Your task to perform on an android device: Share the Anuj's birthday event with dbwscratch.test.id10@gmail.com through the Gmail App
Image 0: 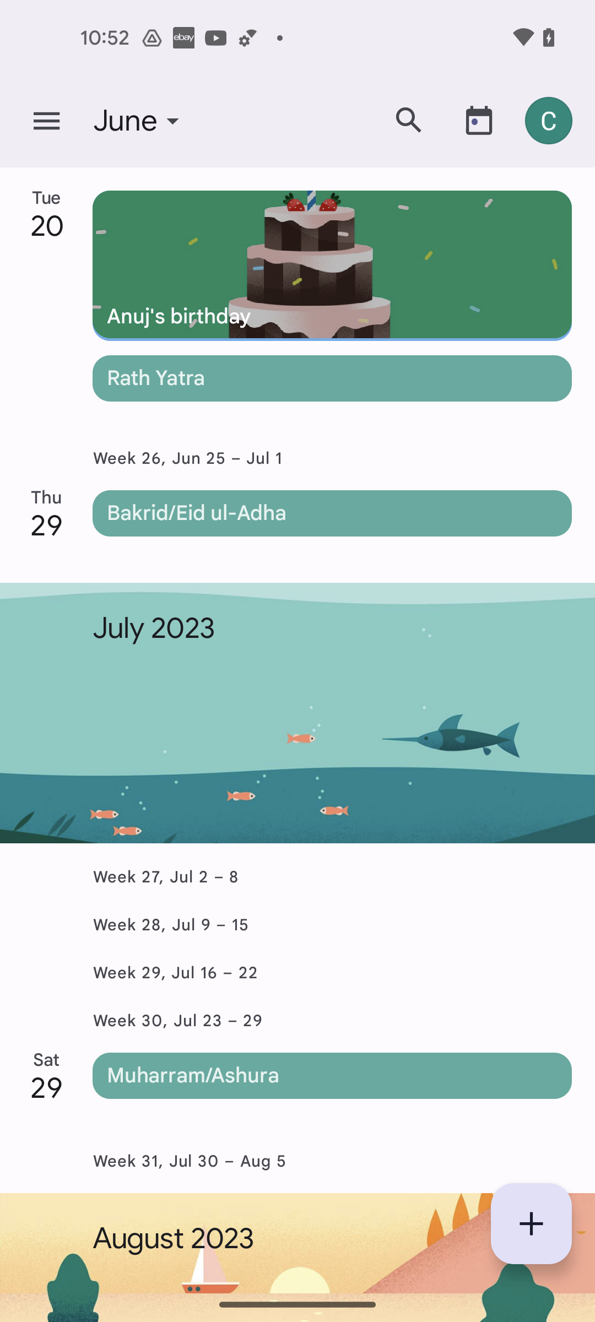
Scroll up to view events
Step 0: scroll up
Image 2: 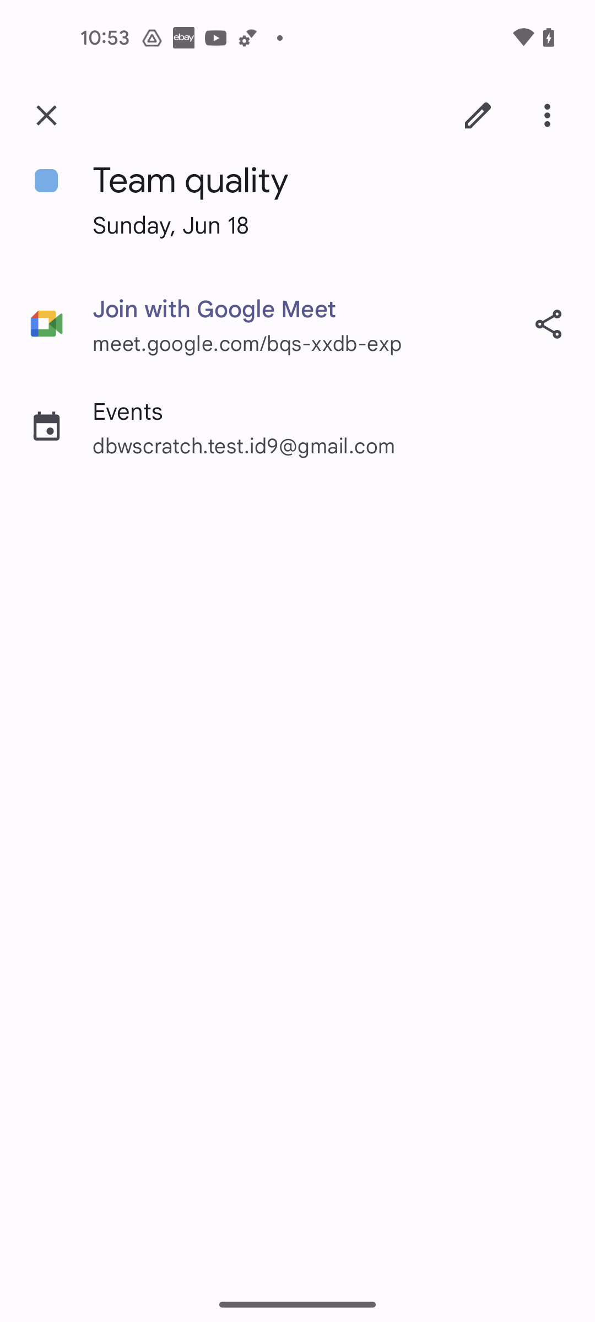
Click on the share icon
Step 2: click (548, 324)
Image 3: 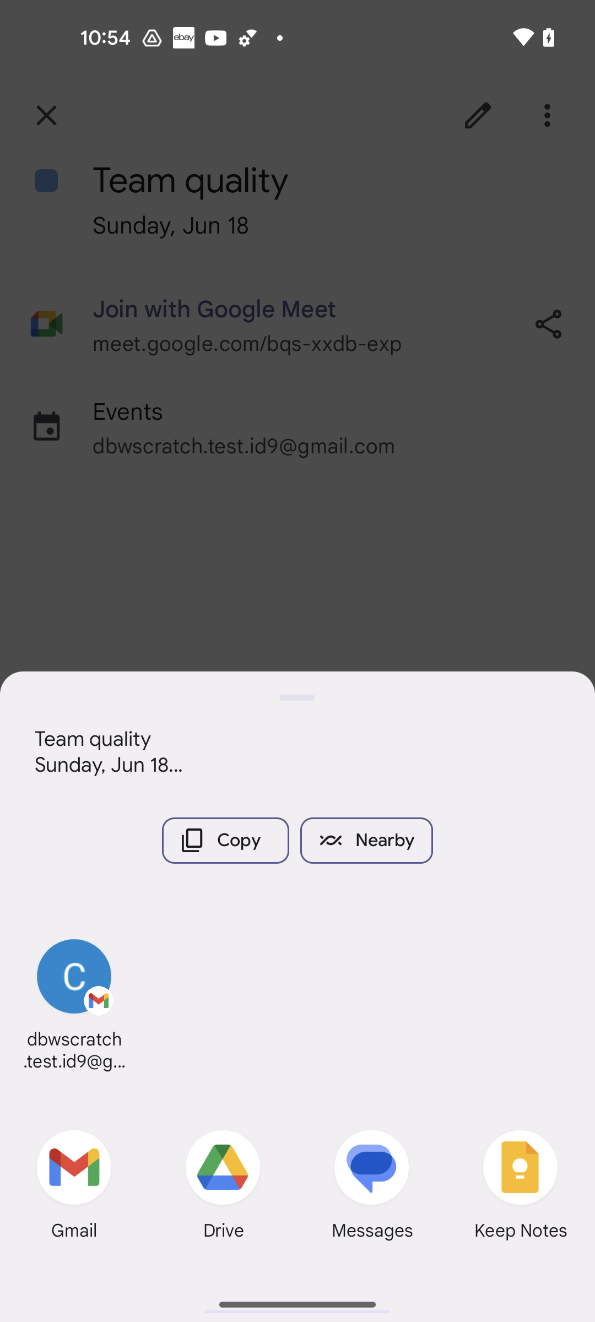
Click on the Gmail app at the bottom left corner of the screen
Step 3: click (73, 1174)
Image 4: 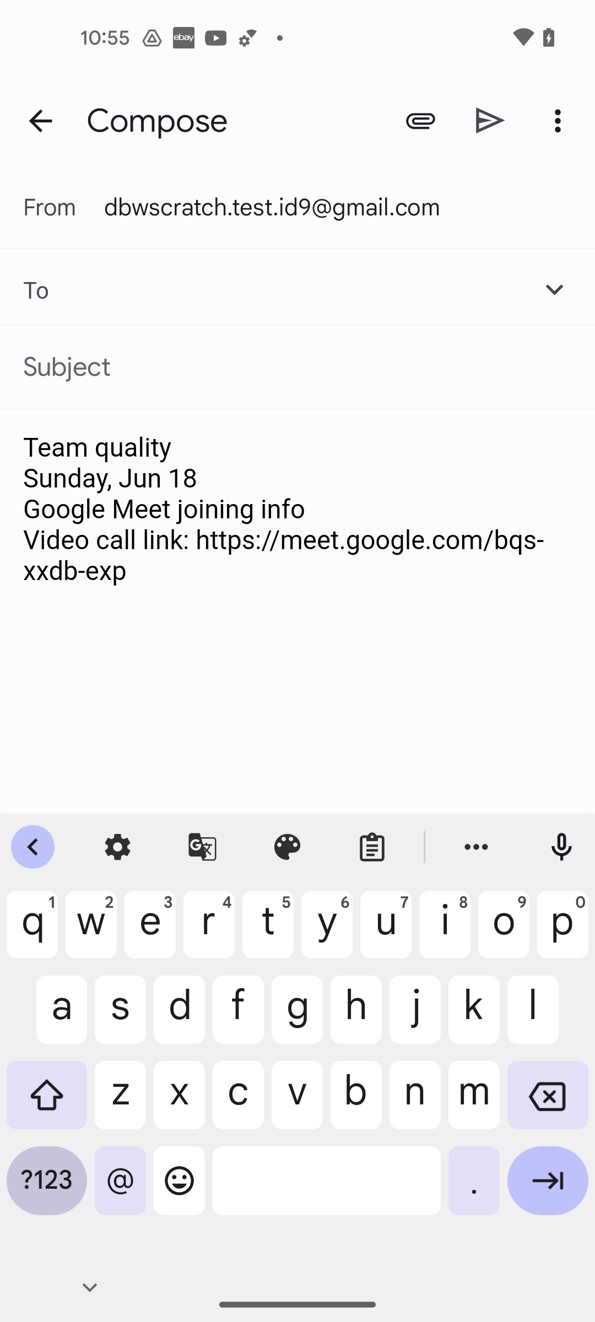
Enter the email id dbwscratch.test.id10@gmail.com
Step 4: type "dbwscratch.test.id10@gmail.com"
Image 5: 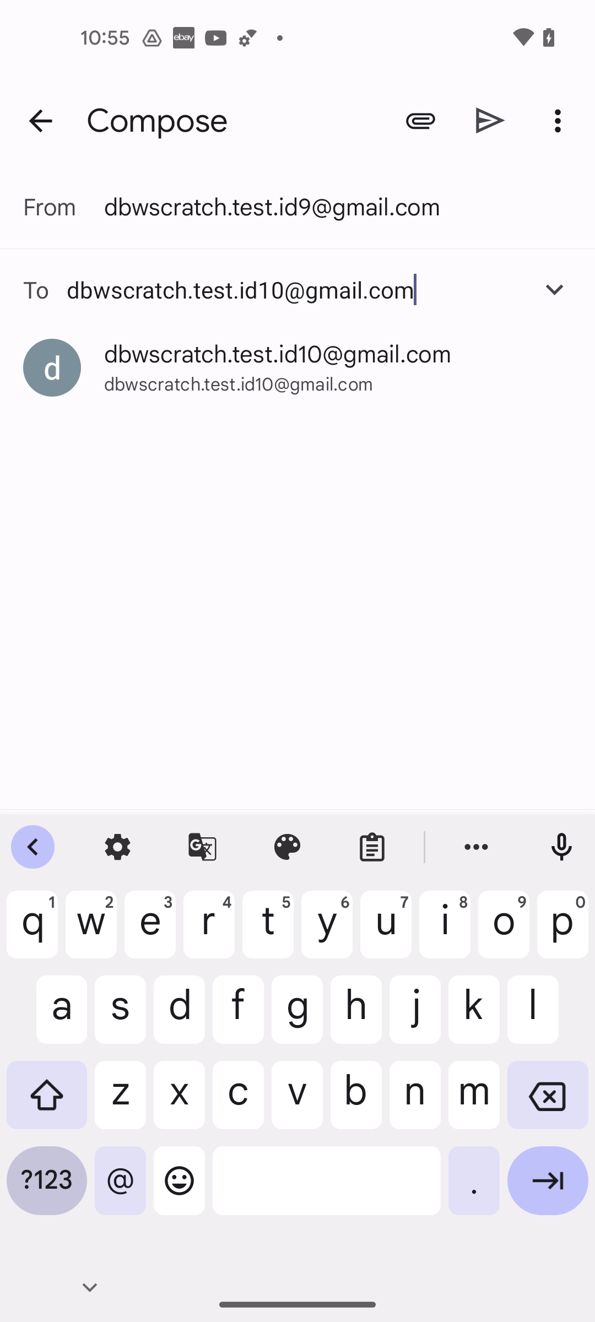
Click on the dbwscratch.test.id10@gmail.com suggestion
Step 5: click (277, 354)
Image 6: 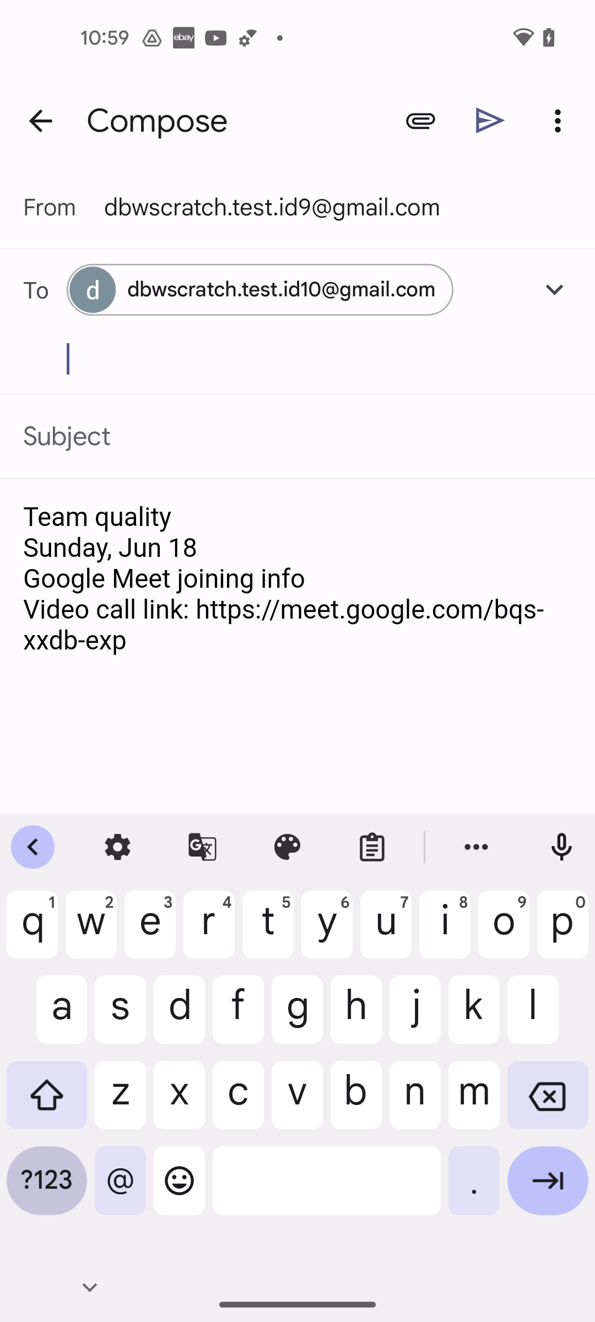
Click on the send icon at the top of the screen
Step 6: click (490, 120)